Your task to perform on an android device: I'd like to use the Amazon app to look for New Balance hiking shoes in blue with a shoe size of 9.
Image 0: 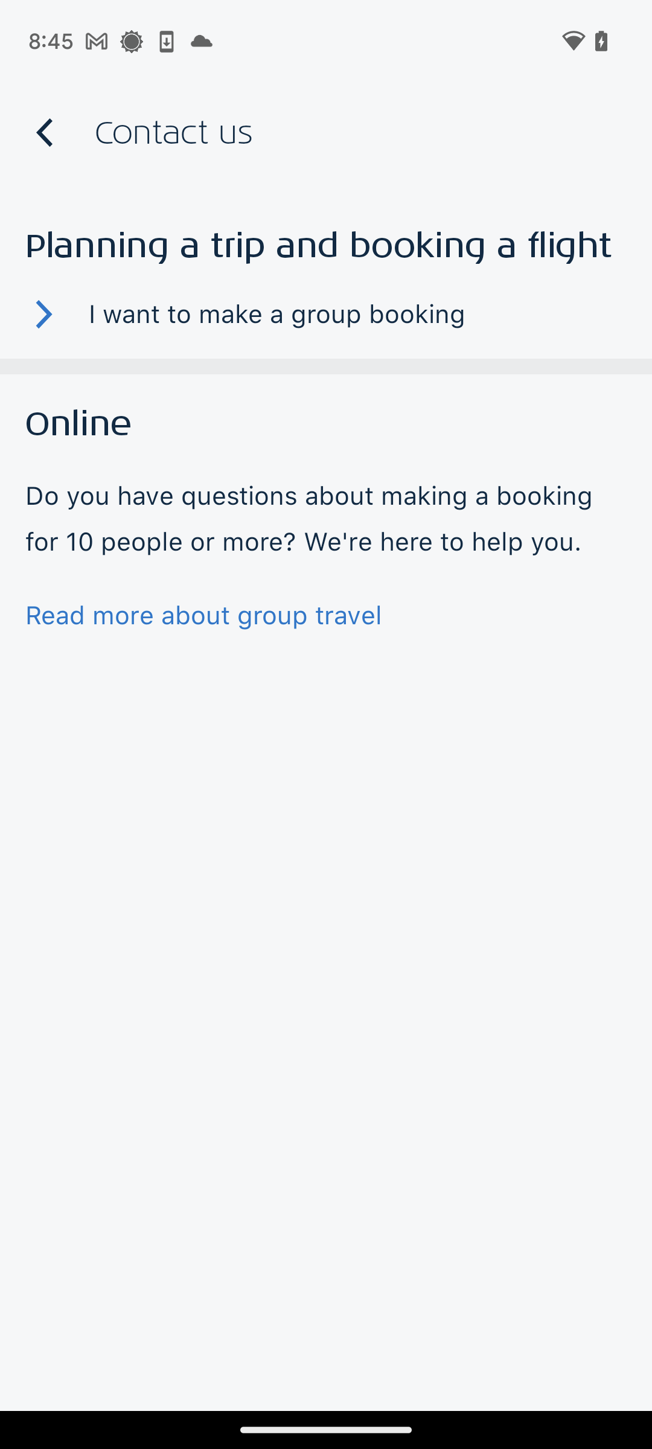
Open the Amazon app.
Step 0: open app "Amazon"
Image 1: 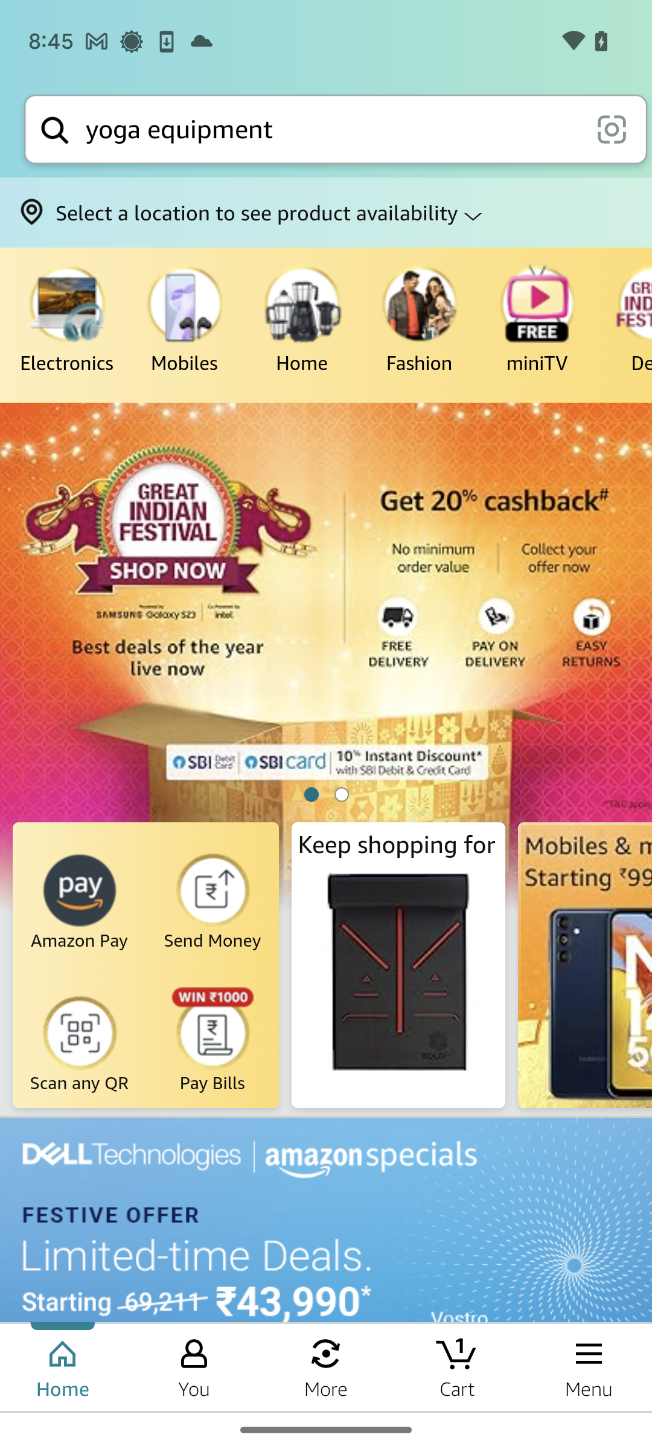
At the top of the screen, click on the search bar.
Step 1: click (331, 129)
Image 3: 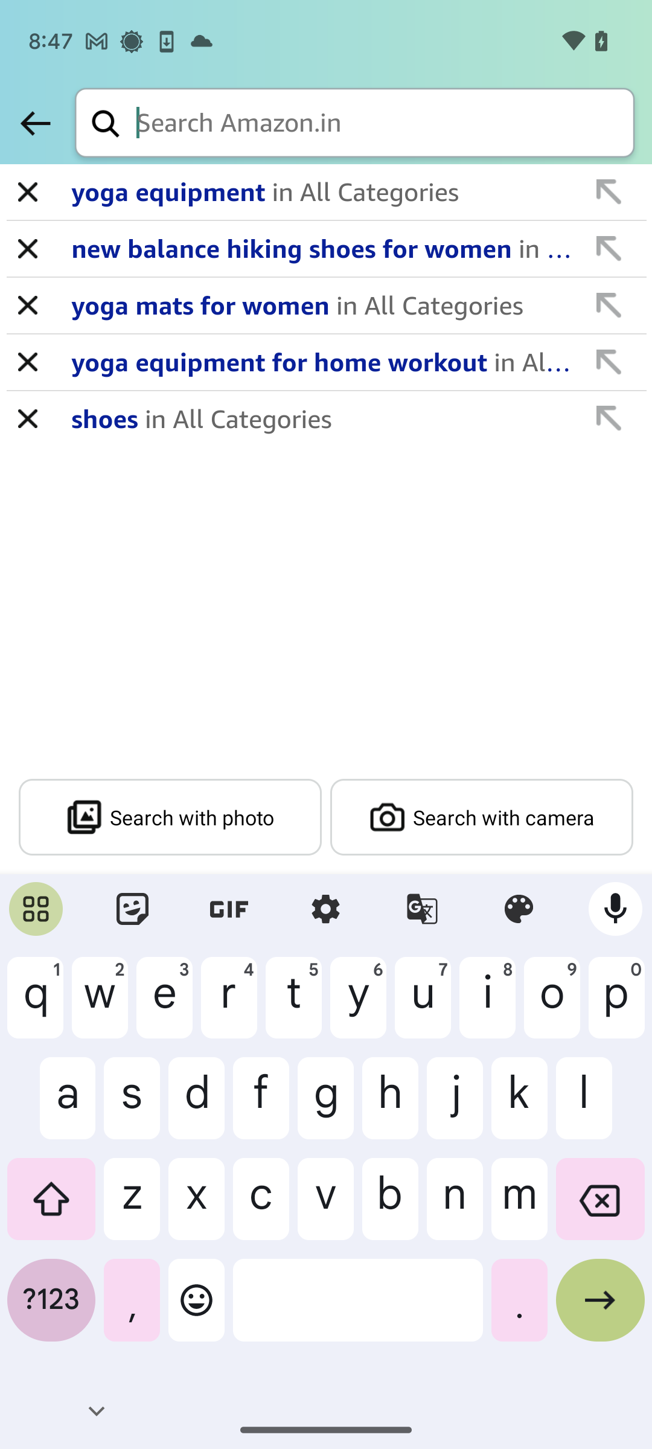
Type in the New Balance hiking shoes .
Step 3: type "New Balance hiking shoes"
Image 4: 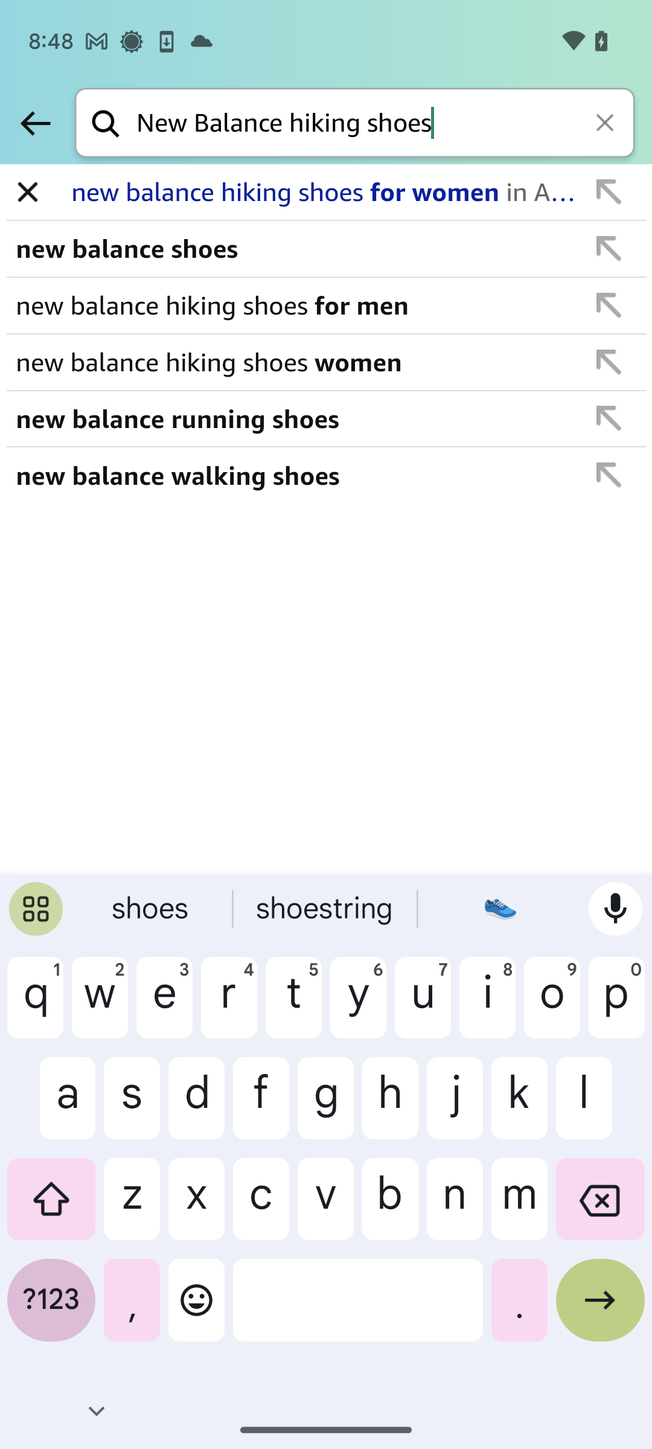
At the bottom-right corner of the keyboard, click on the Arrow icon.
Step 4: click (600, 1310)